Your task to perform on an android device: I would like to see new running shoes in the AJIO app because my old sport shoes are no longer functional.
Image 0: 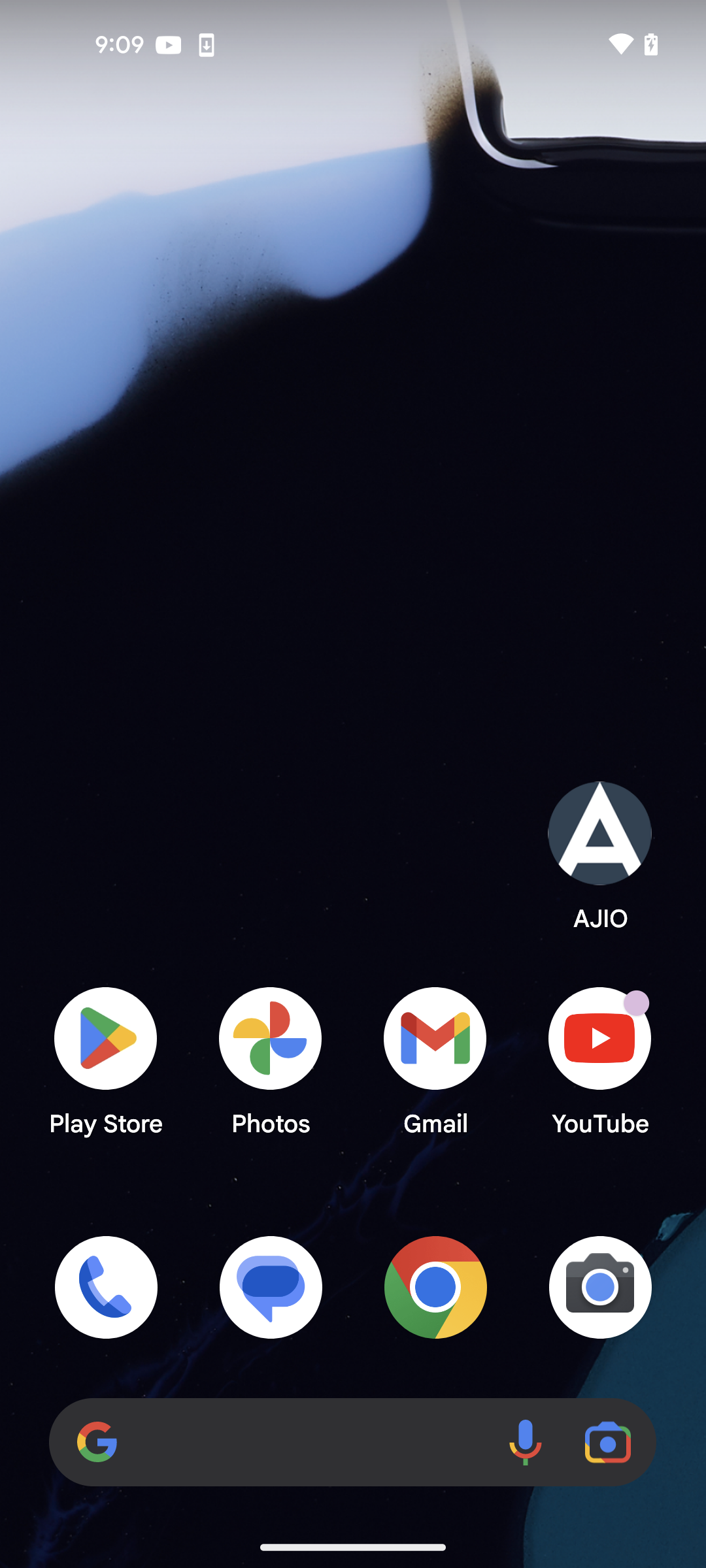
open the AJIO app
Step 0: open app "AJIO"
Image 1: 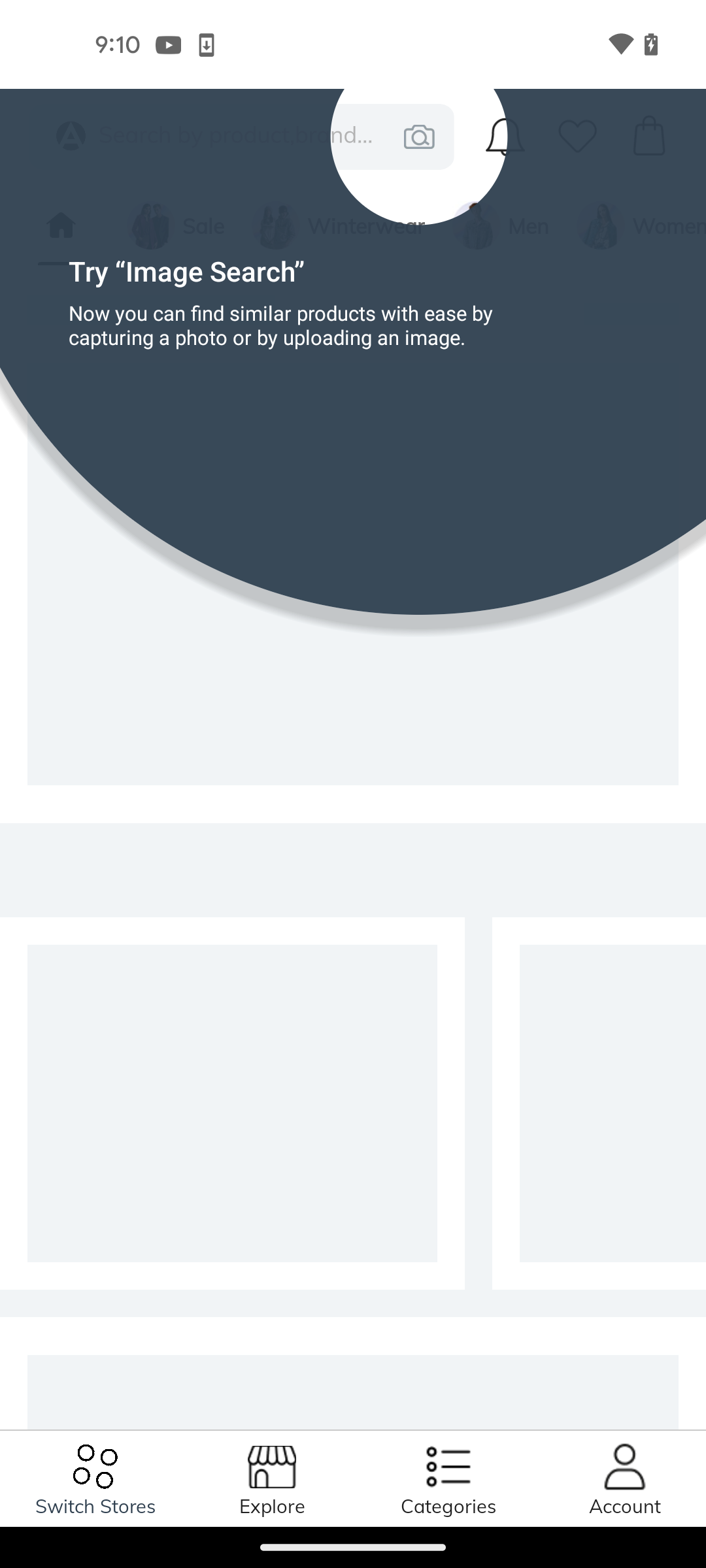
open the AJIO app
Step 1: wait
Image 2: 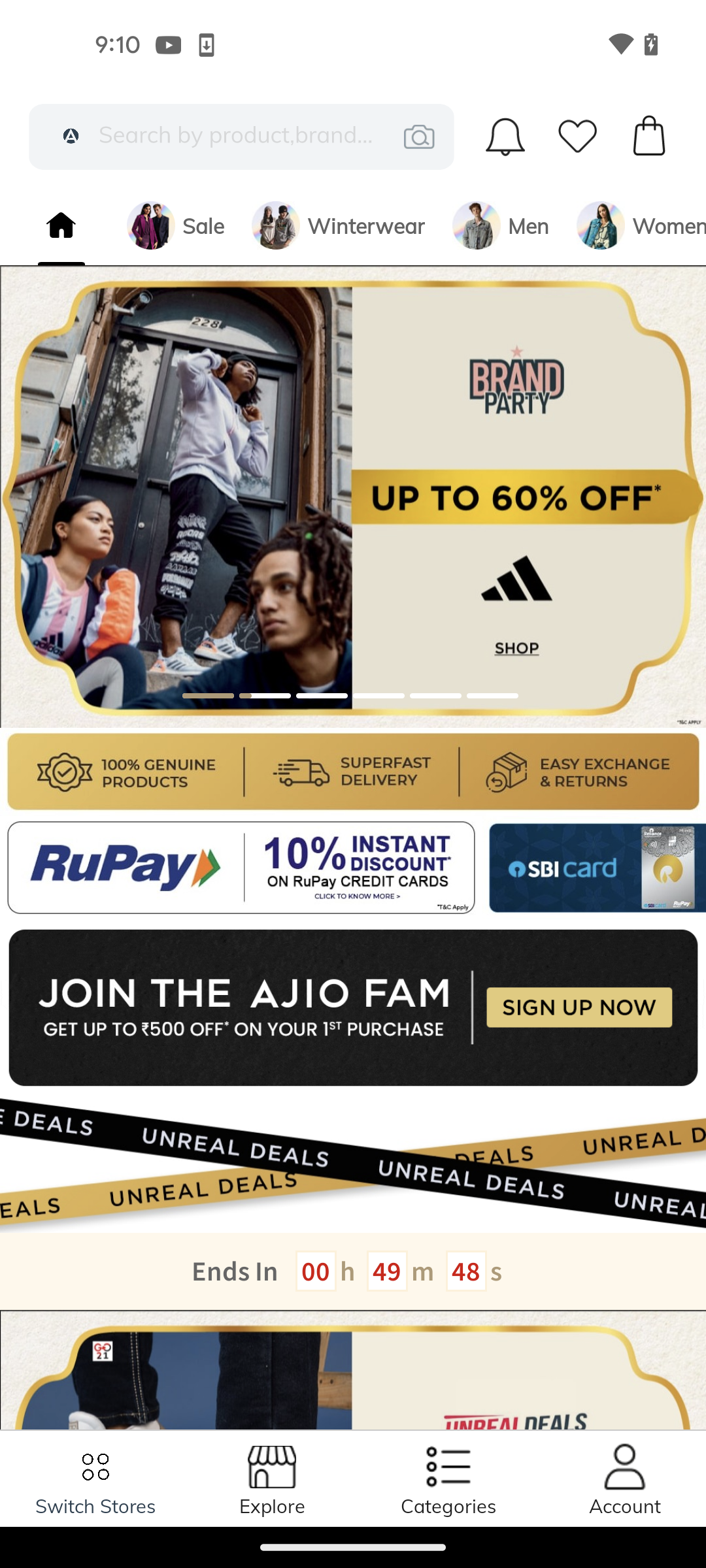
click on the search bar at the top of the screen
Step 2: click (241, 137)
Image 3: 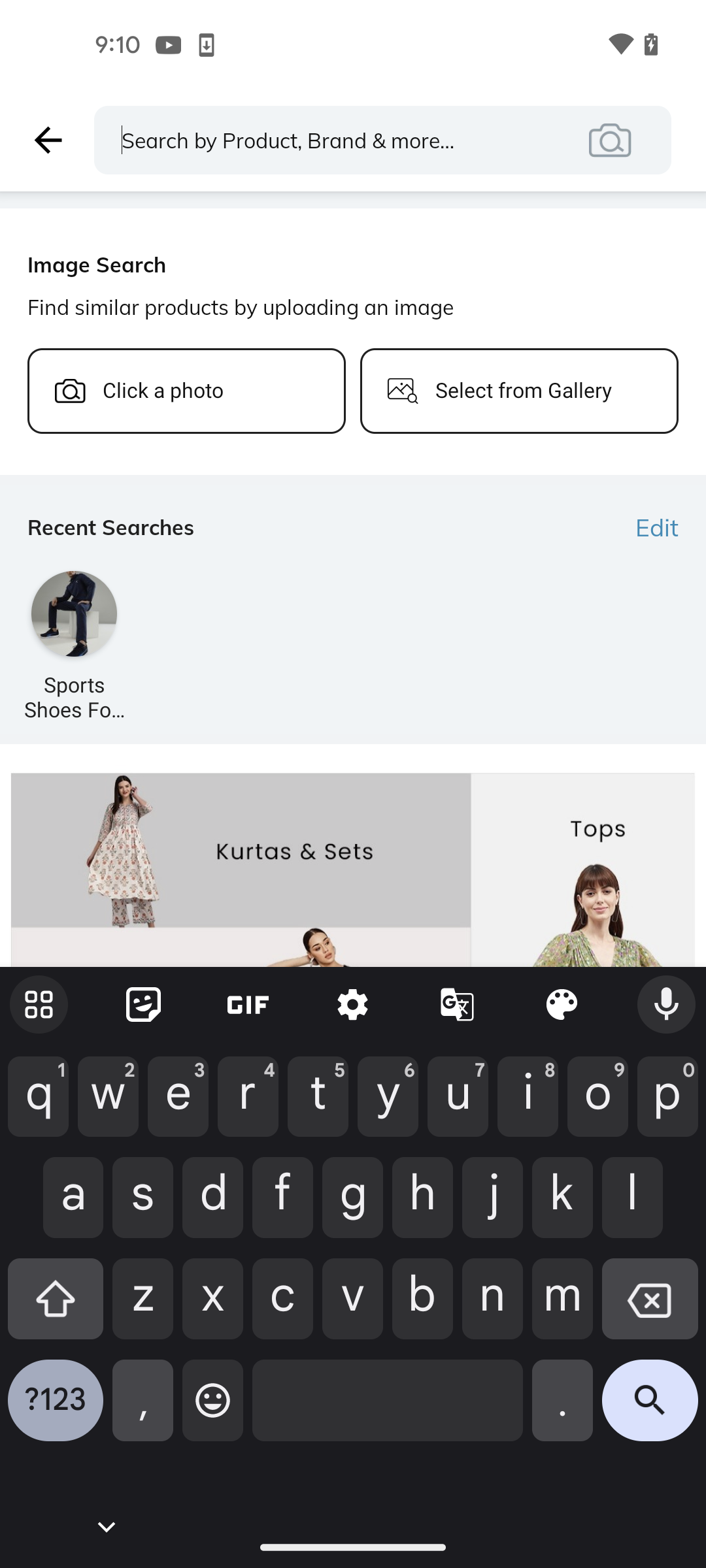
type text sport shoe
Step 3: type "sport shoe"
Image 4: 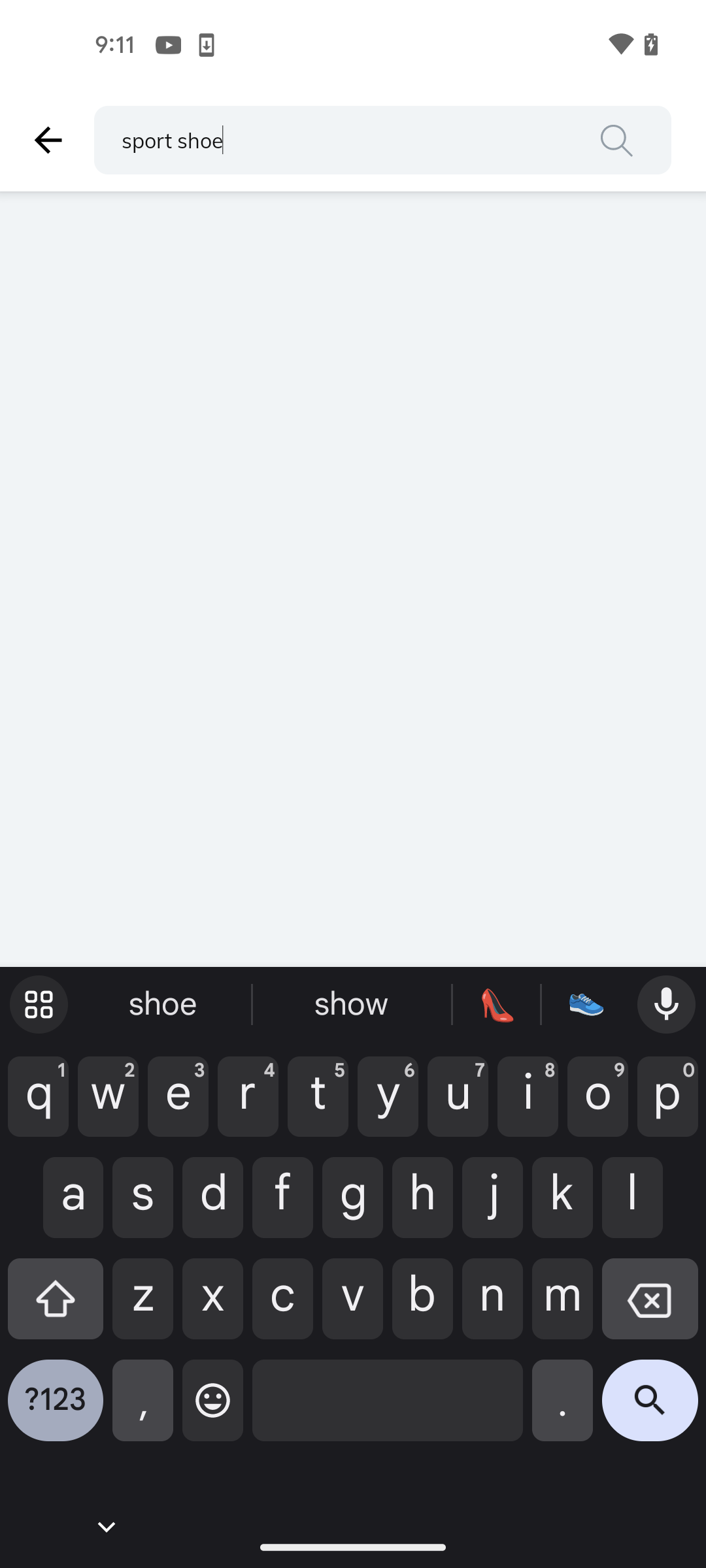
click on the search icon
Step 4: click (650, 1410)